Your task to perform on an android device: Add the rectangle-shaped box at the bottom of the sketch template on the Sketchbook app.
Image 1: 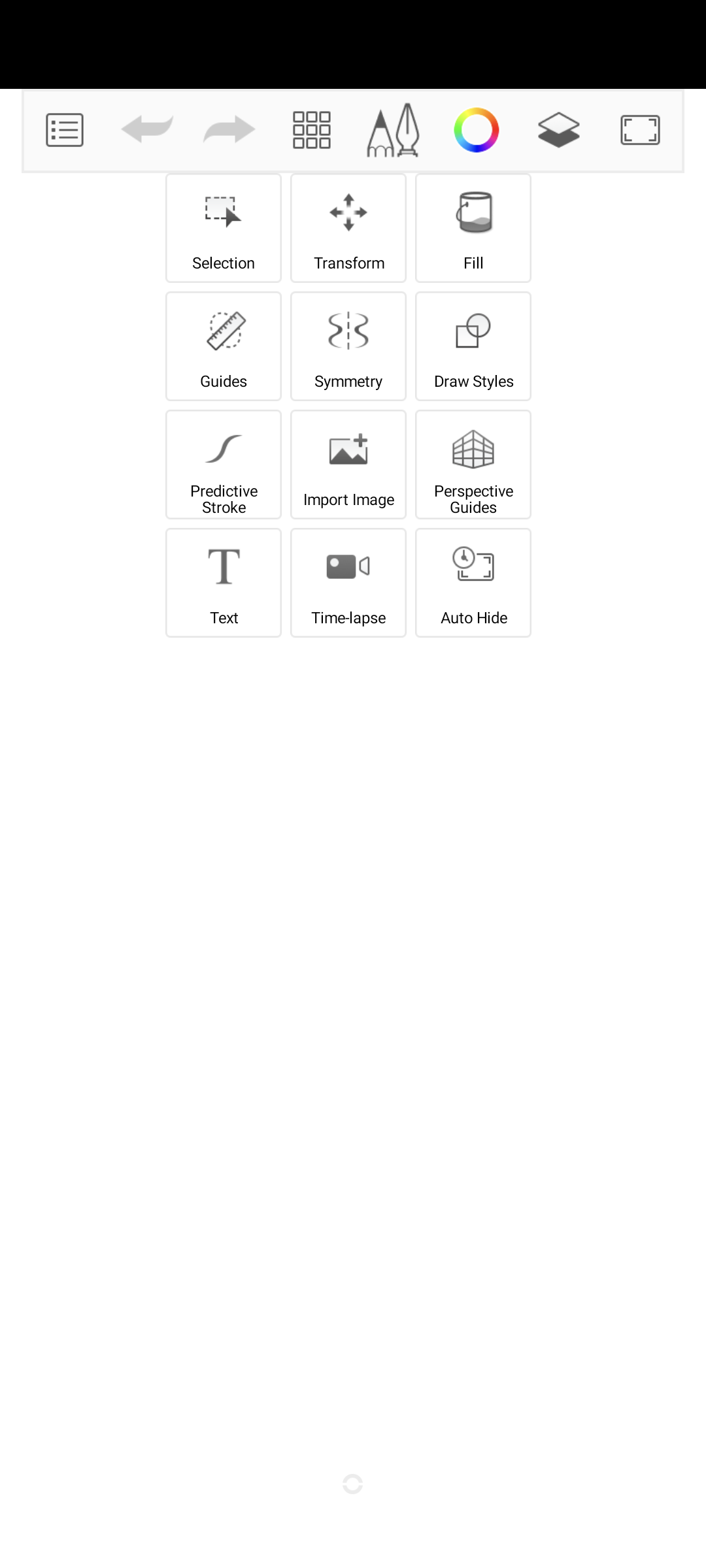
Click on Draw Styles option.
Step 1: click (472, 329)